Your task to perform on an android device: I want to add my office image to my Office document 2023, so edit the file and add an image to it on the Microsoft 365 (Office) app.
Image 0: 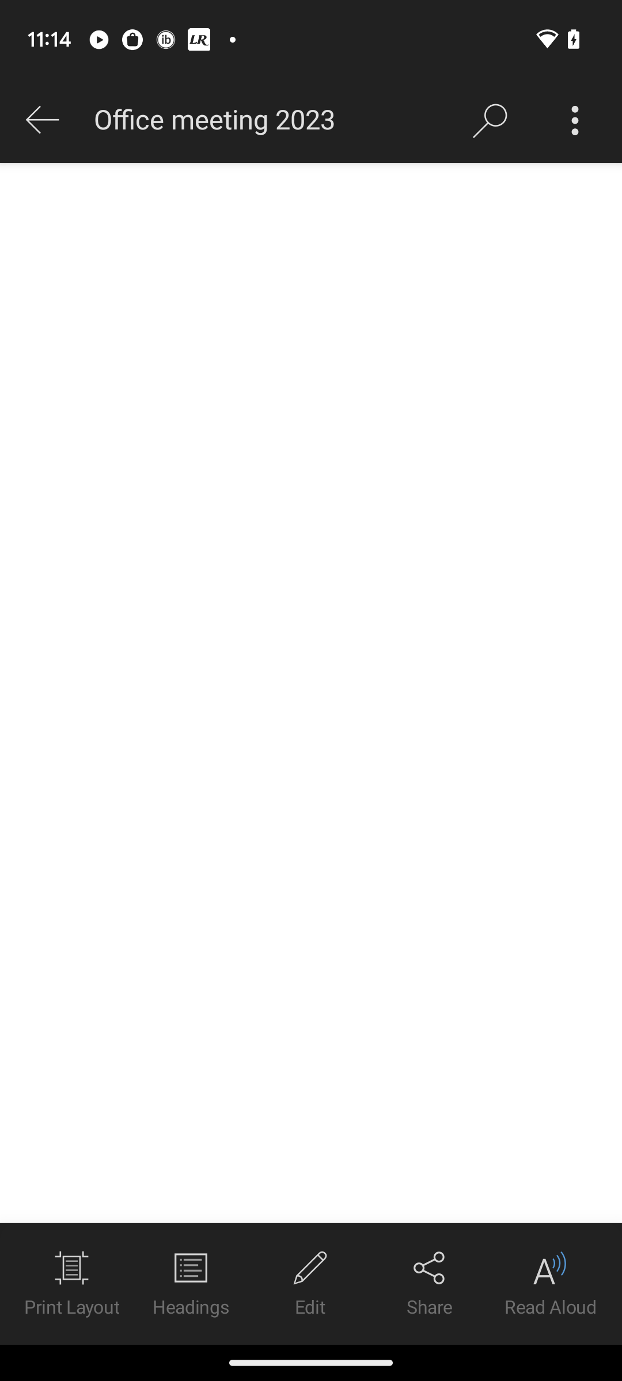
Click on the edit tab.
Step 0: click (310, 1283)
Image 1: 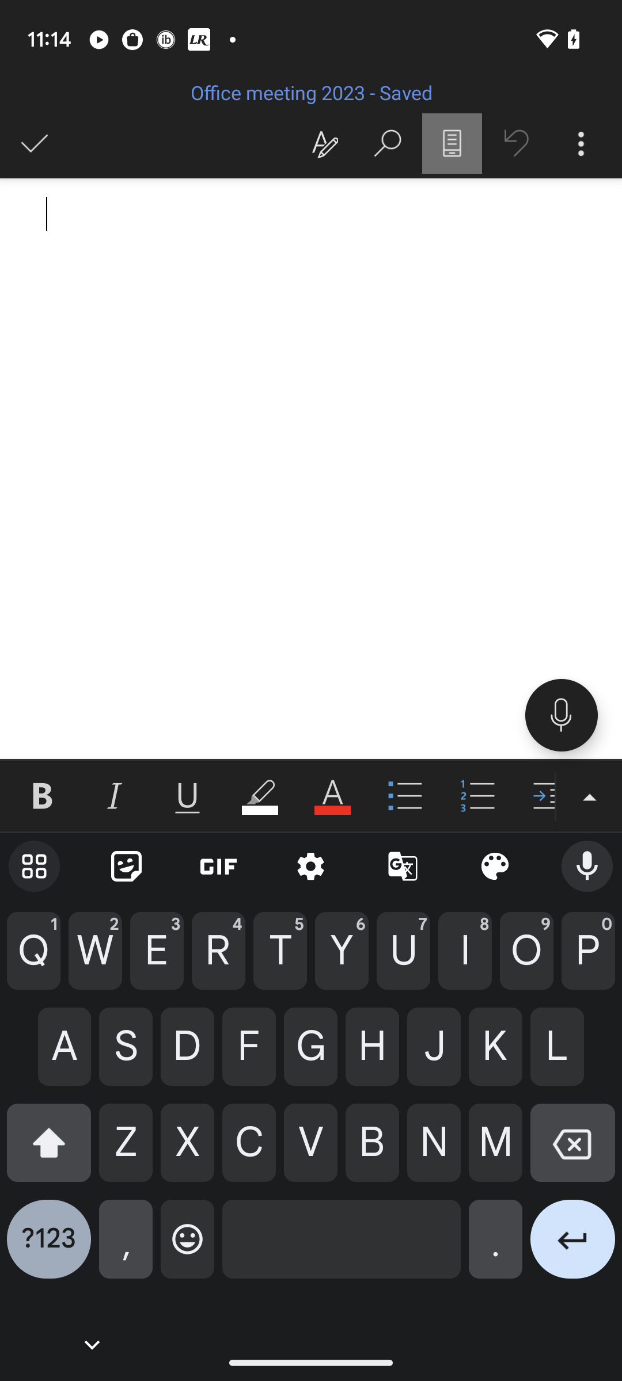
Click on the drop up icon at the top right corner of the keyboard.
Step 1: click (589, 796)
Image 2: 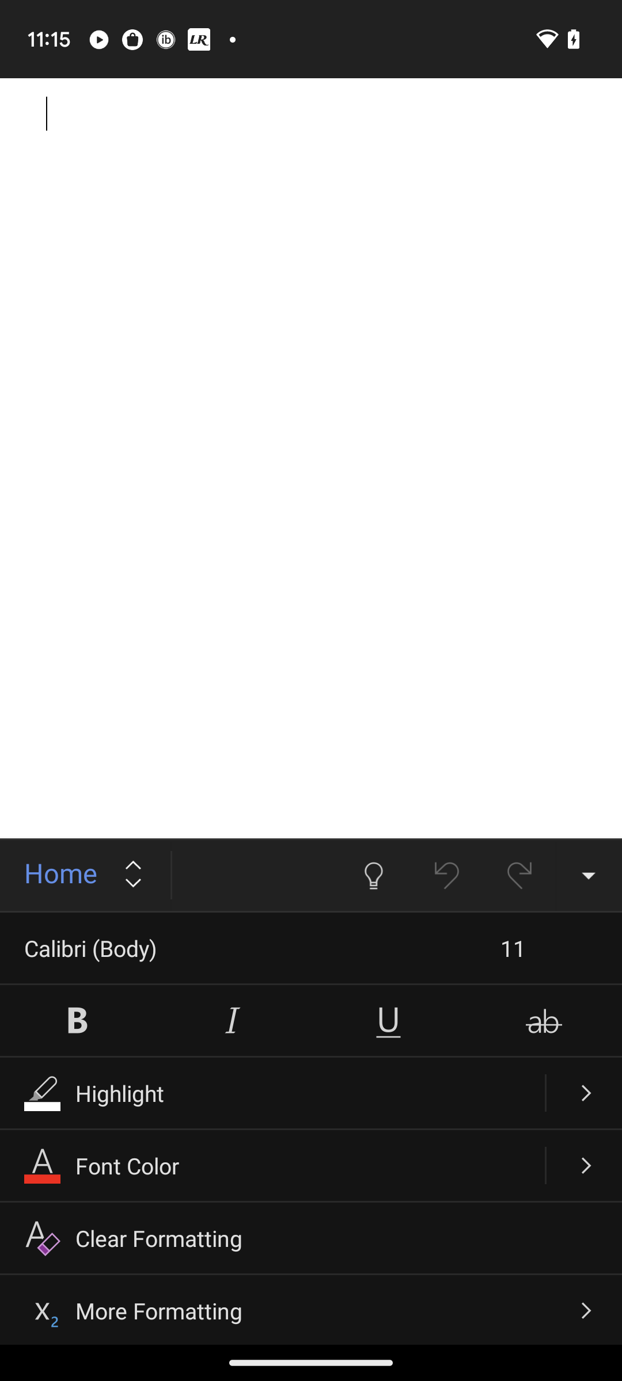
Click on the text "home" at the top left corner of the keyboard.
Step 2: click (85, 875)
Image 3: 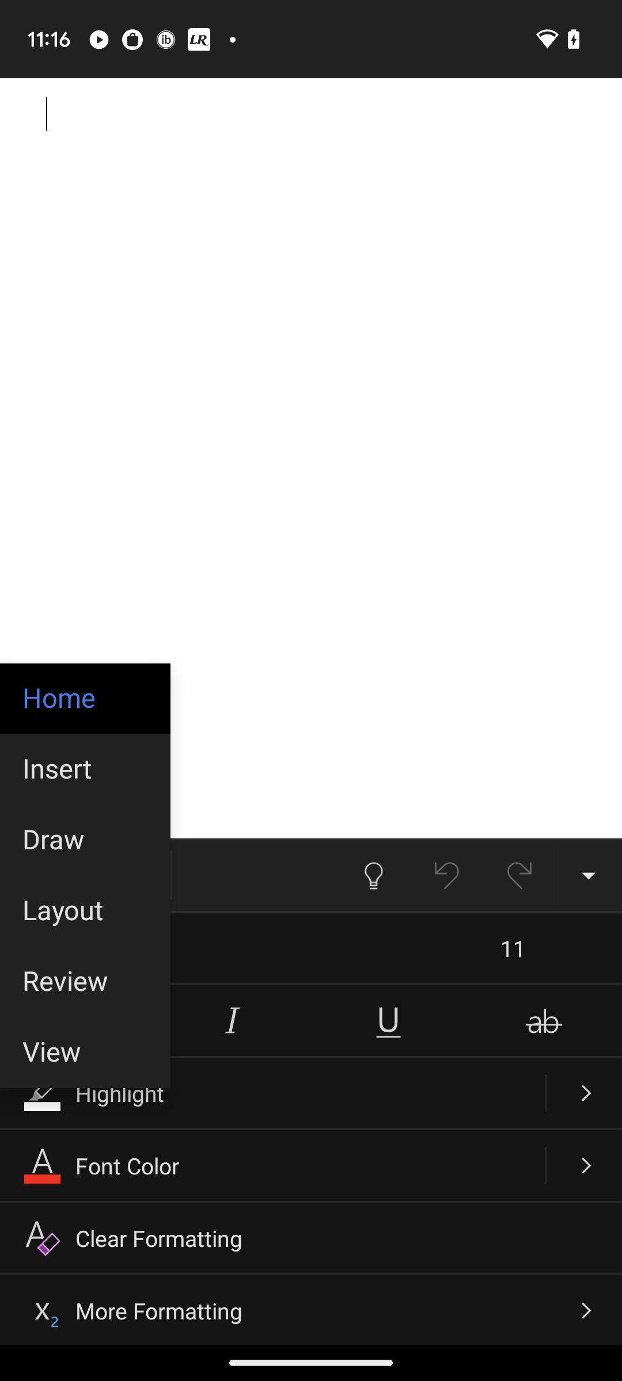
Select the option Insert.
Step 3: click (85, 769)
Image 4: 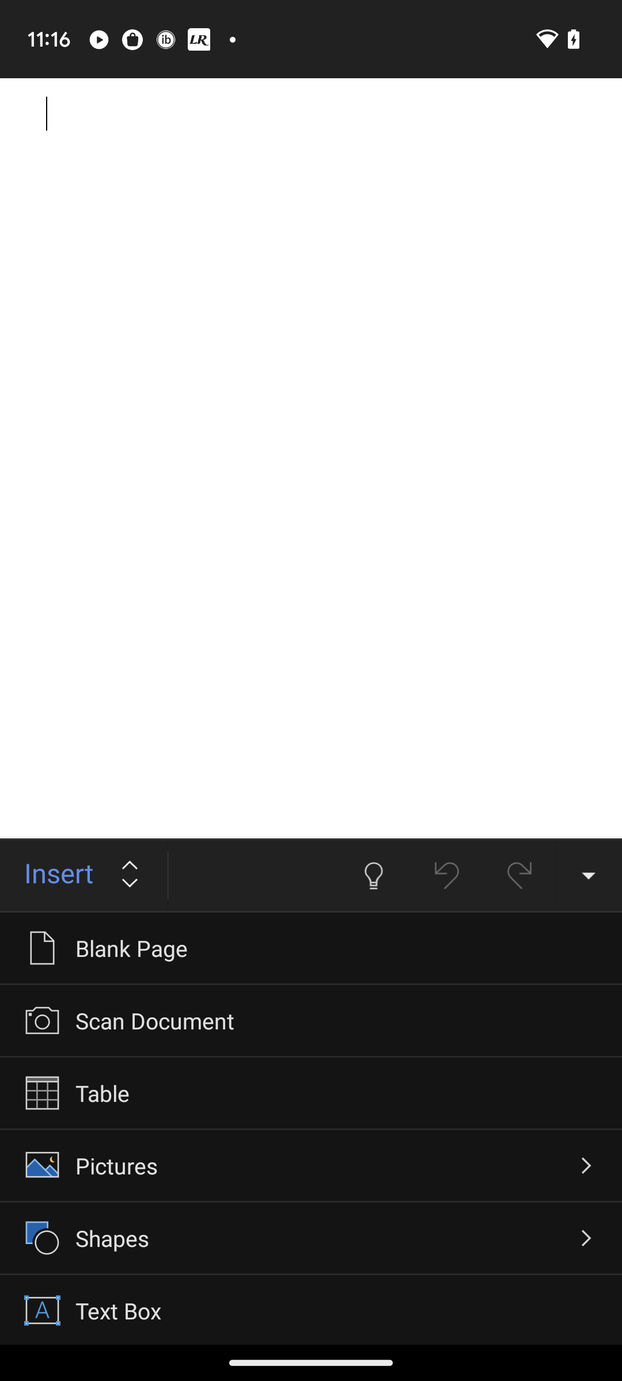
Select the pictures option.
Step 4: click (311, 1165)
Image 5: 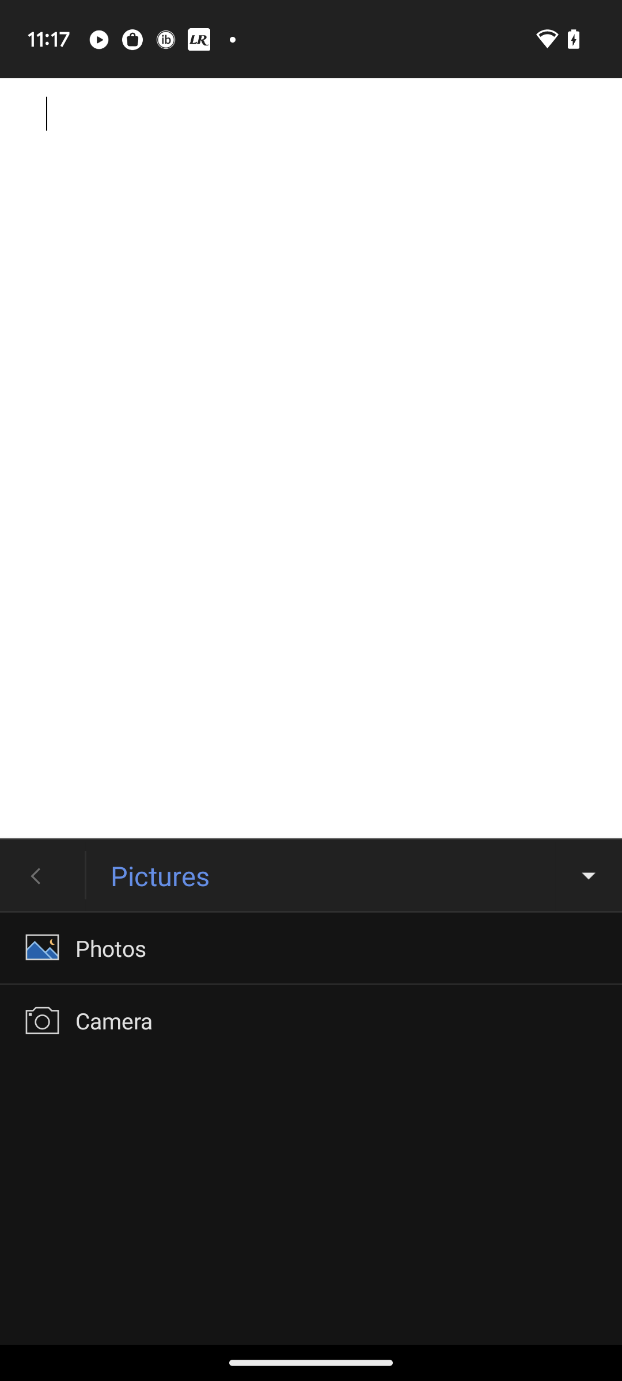
Click on the text "Photos".
Step 5: click (311, 948)
Image 6: 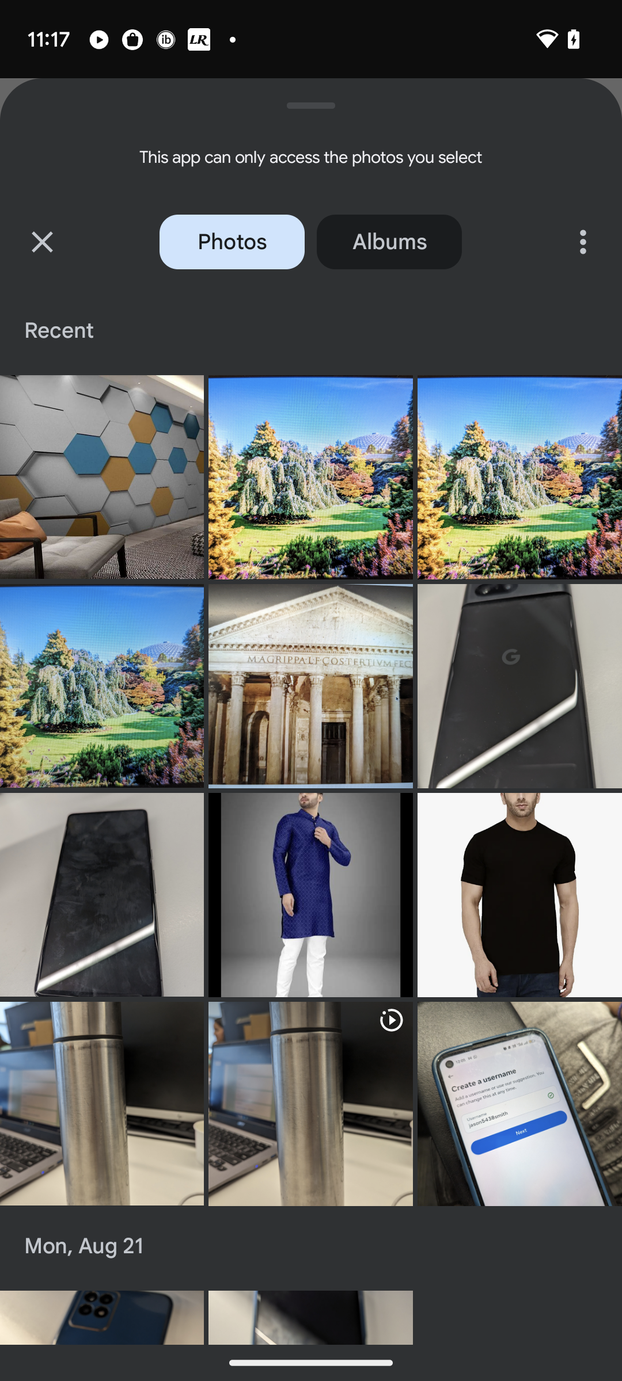
Select the first image in first row.
Step 6: click (101, 477)
Image 7: 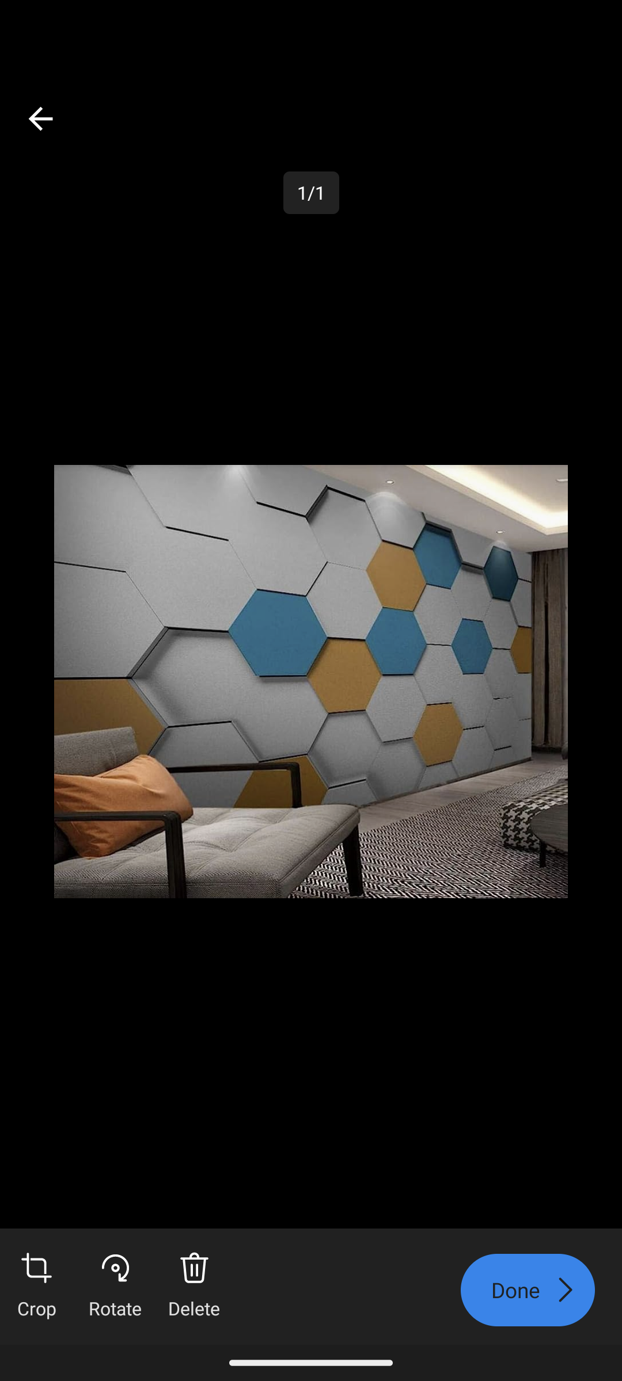
Click on the done tab at the bottom right corner of the screen.
Step 7: click (528, 1290)
Image 8: 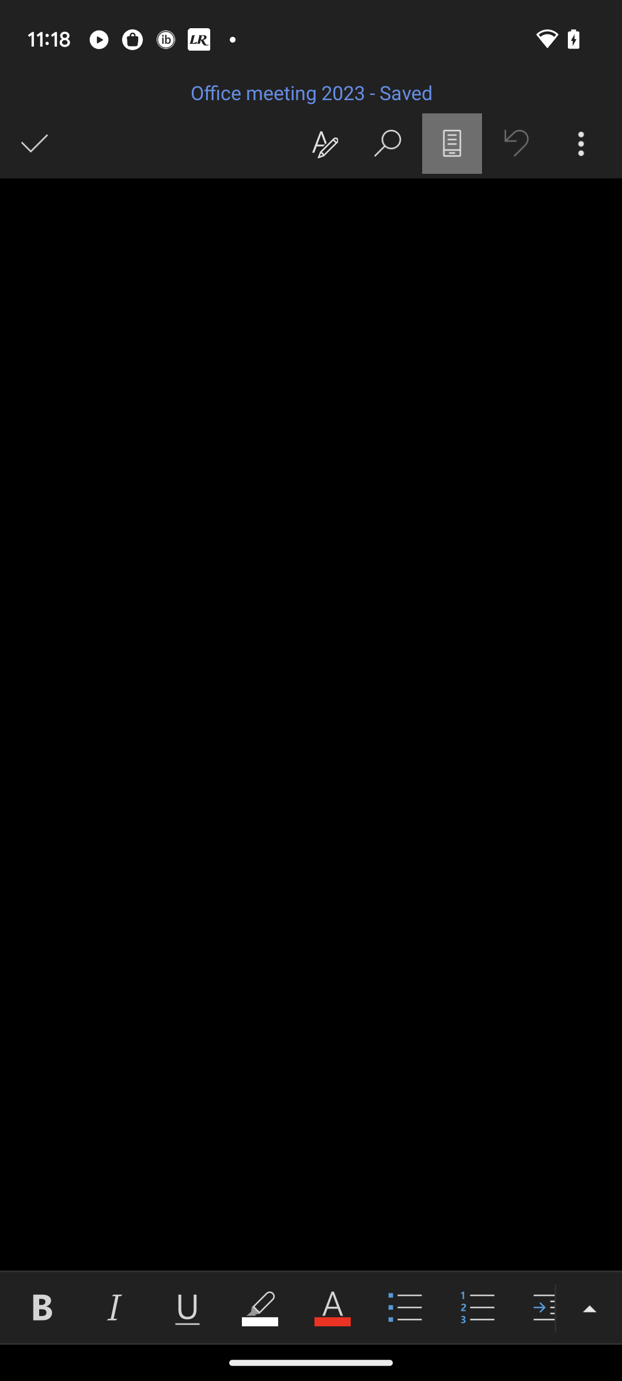
Click on the done tab at the bottom right corner of the screen.
Step 8: wait